Your task to perform on an android device: open the JioMart app
Image 0: 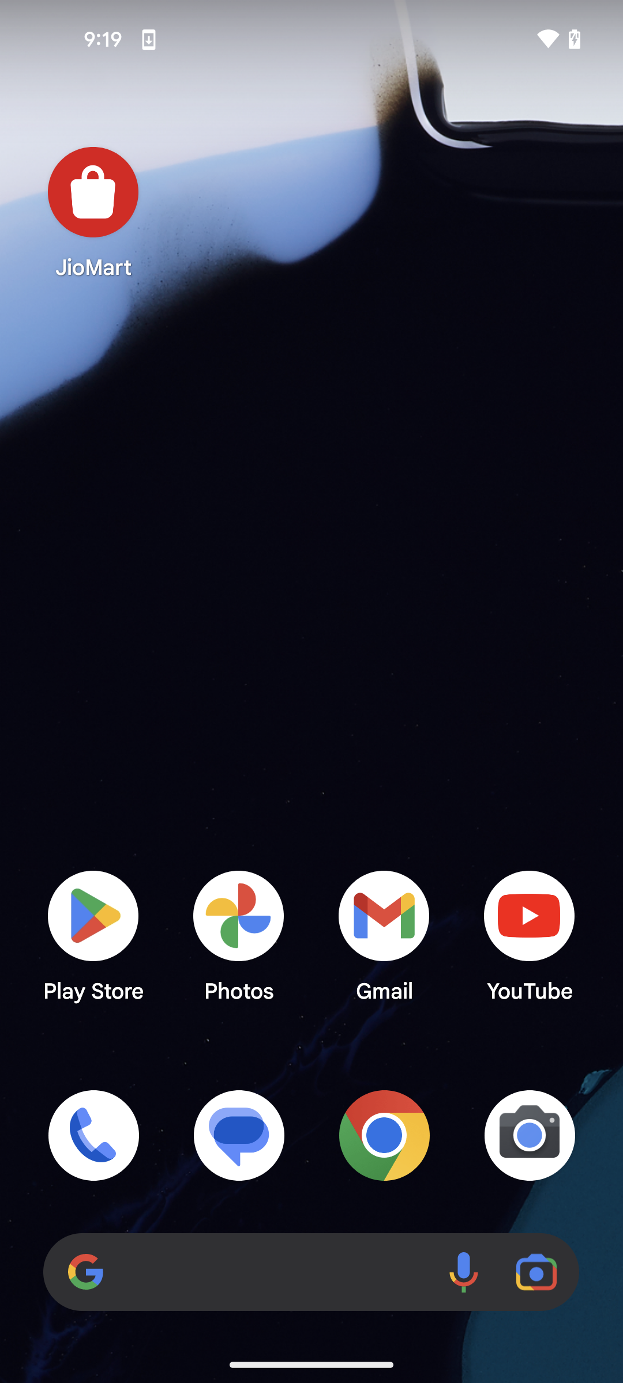
Step 0: open app "JioMart"
Image 1: 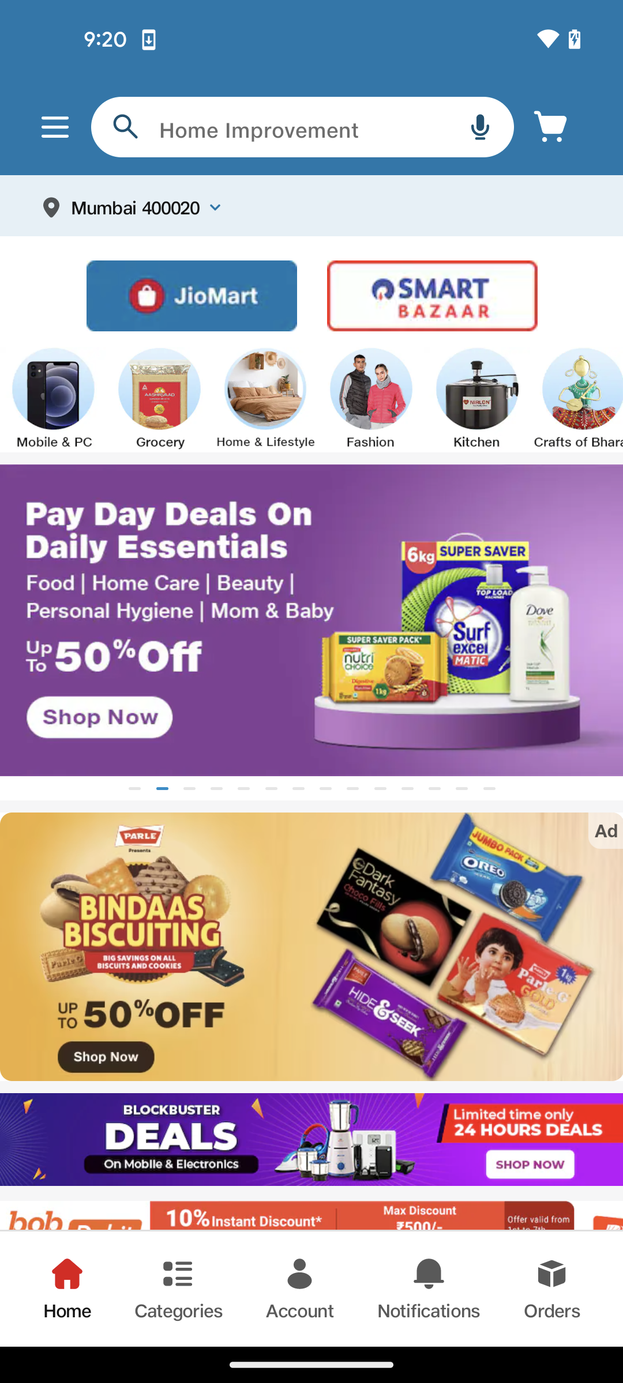
click on the search bar
Step 1: click (303, 137)
Image 2: 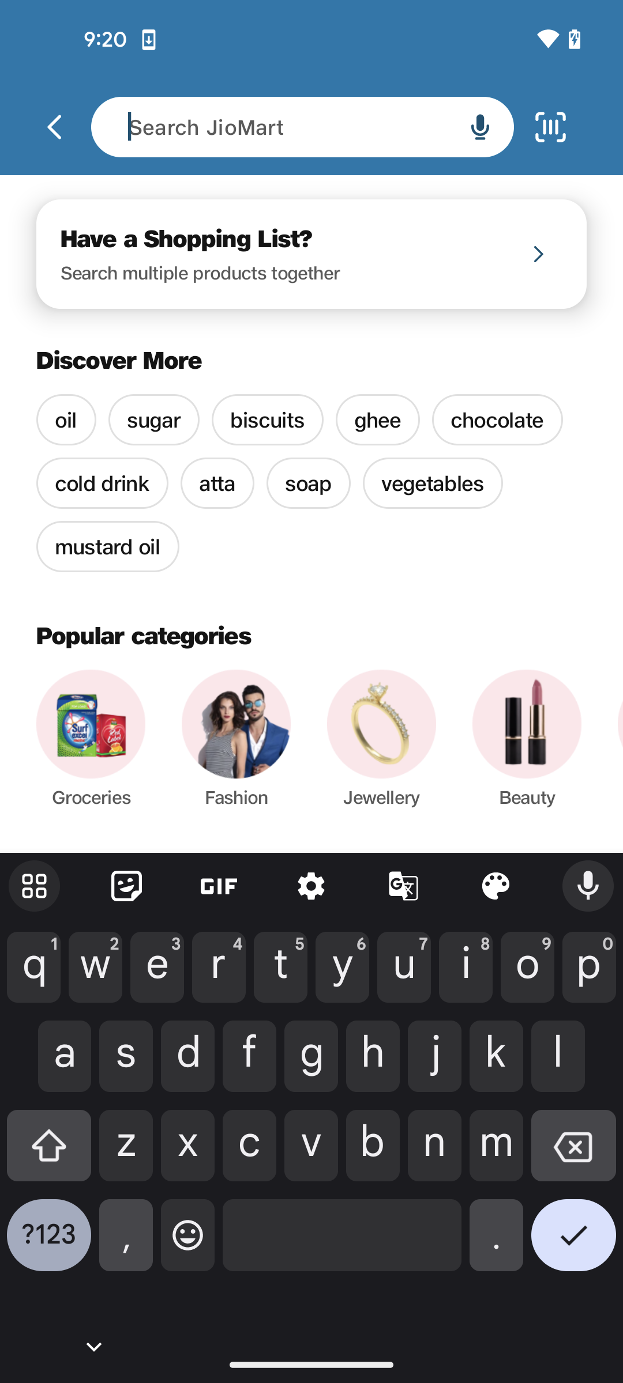
type egg tray
Step 2: type "egg tray"
Image 3: 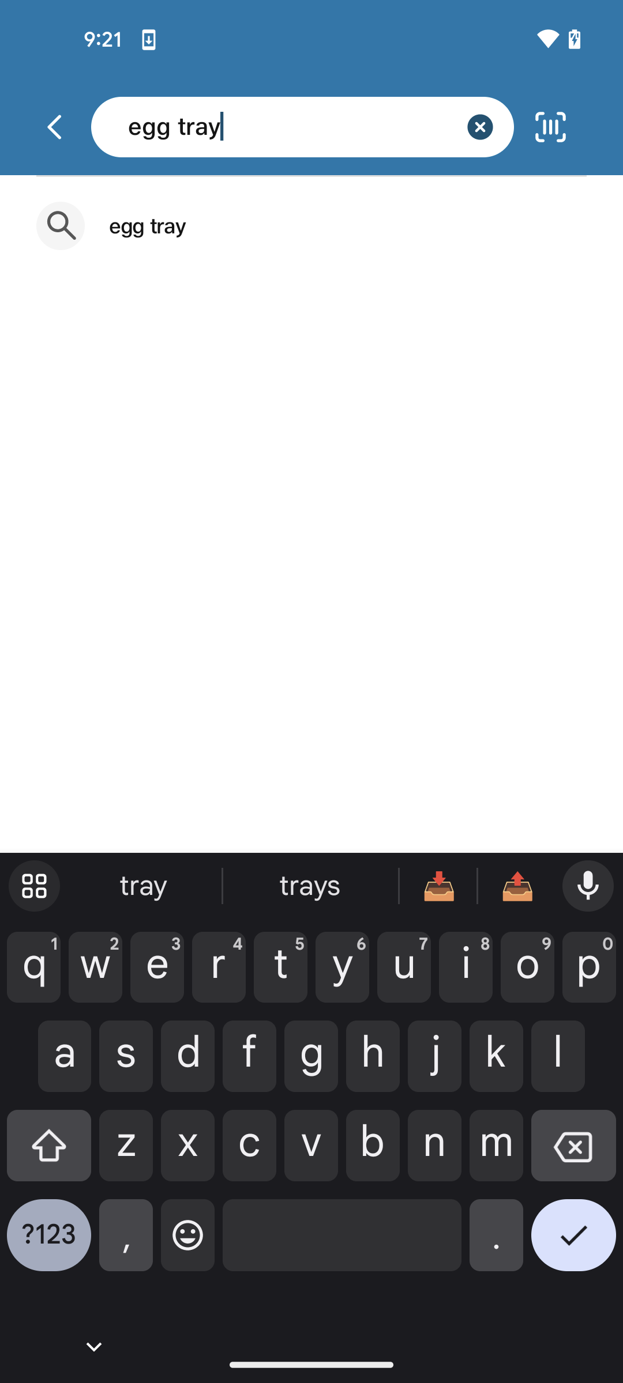
click on the first suggestion
Step 3: click (148, 226)
Image 4: 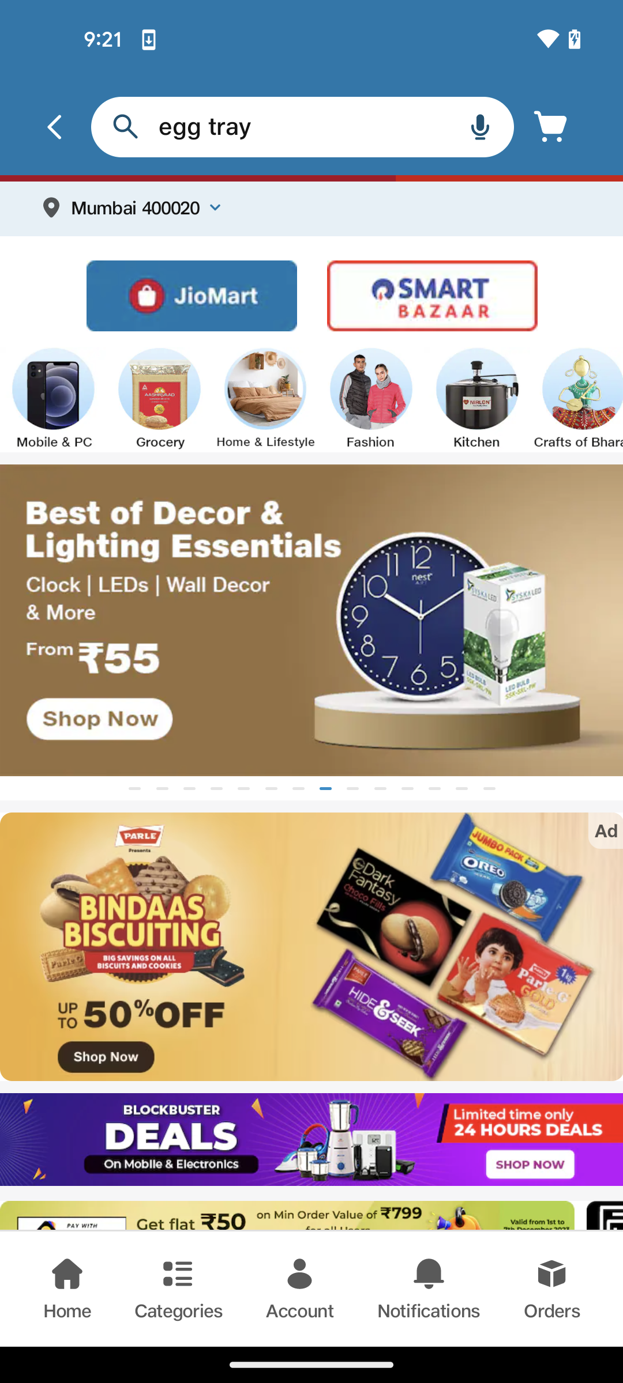
click on the first suggestion
Step 4: wait